Your task to perform on an android device: I will cook this dish at night. Save this recipe for me
Image 0: 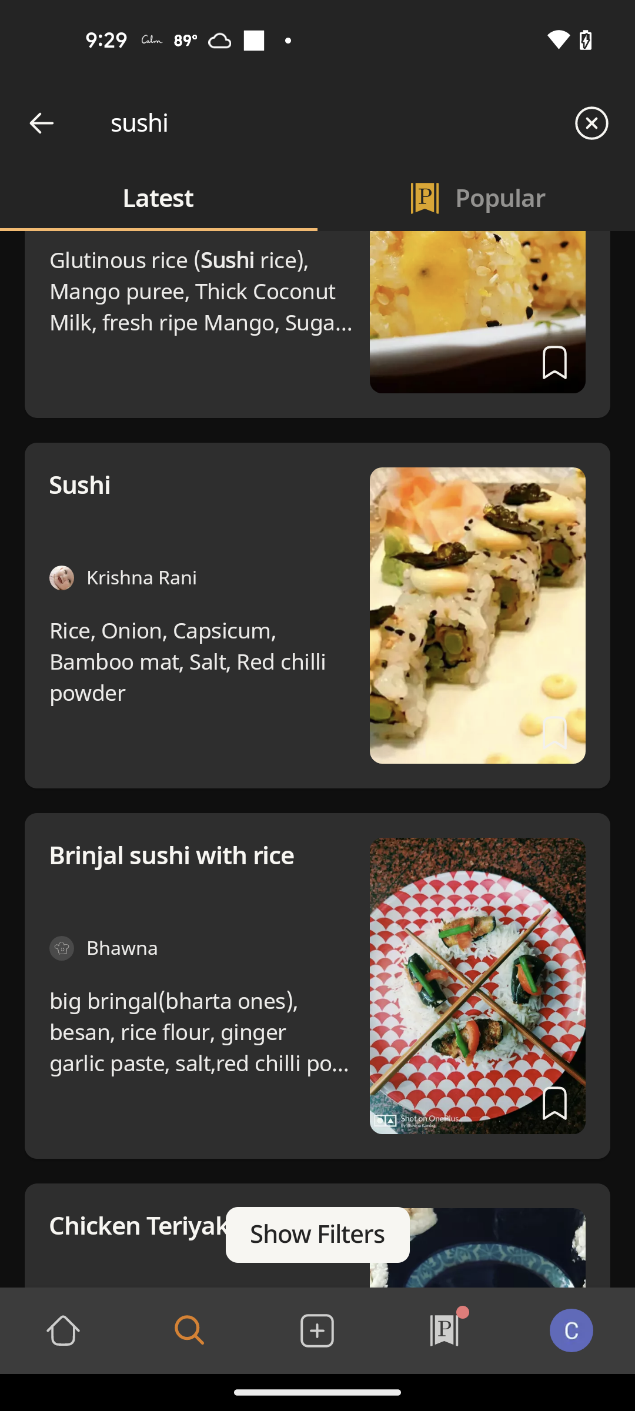
Click on the Sushi
Step 0: click (317, 603)
Image 1: 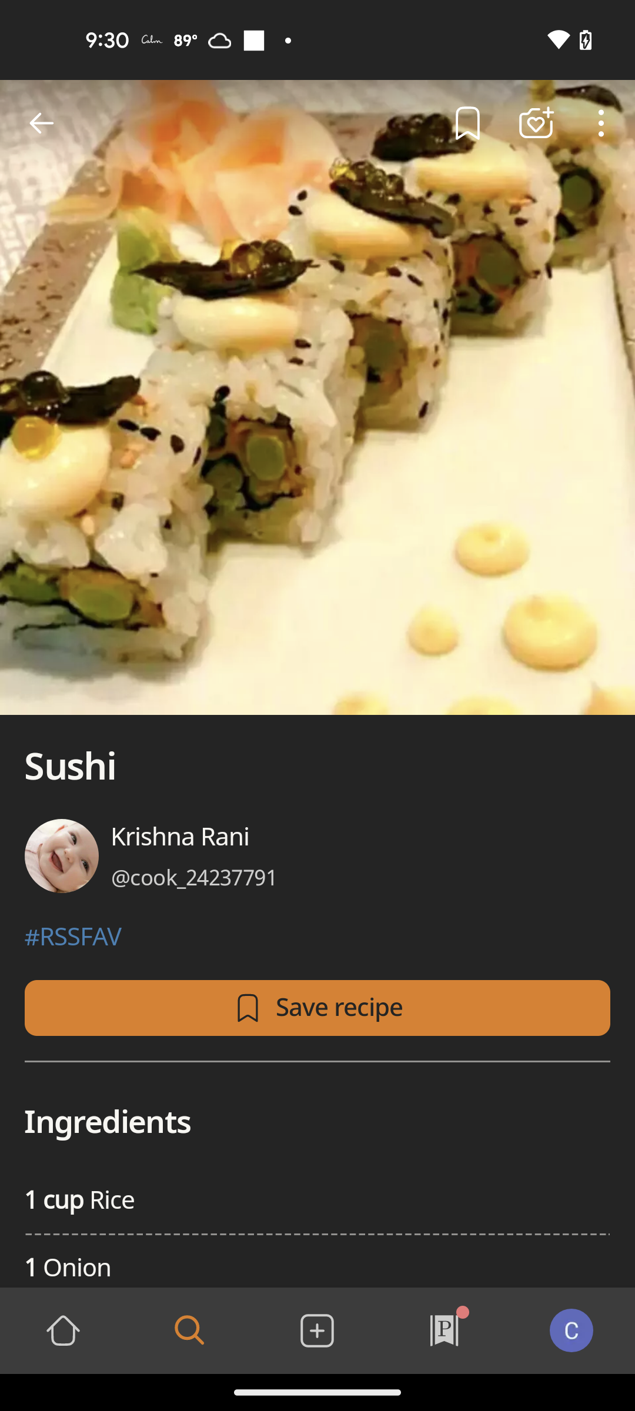
Click on the Save recipe button
Step 1: click (317, 1008)